Your task to perform on an android device: Open the Etsy app and Open the Modern farmhouse painting then check price 
Image 1: 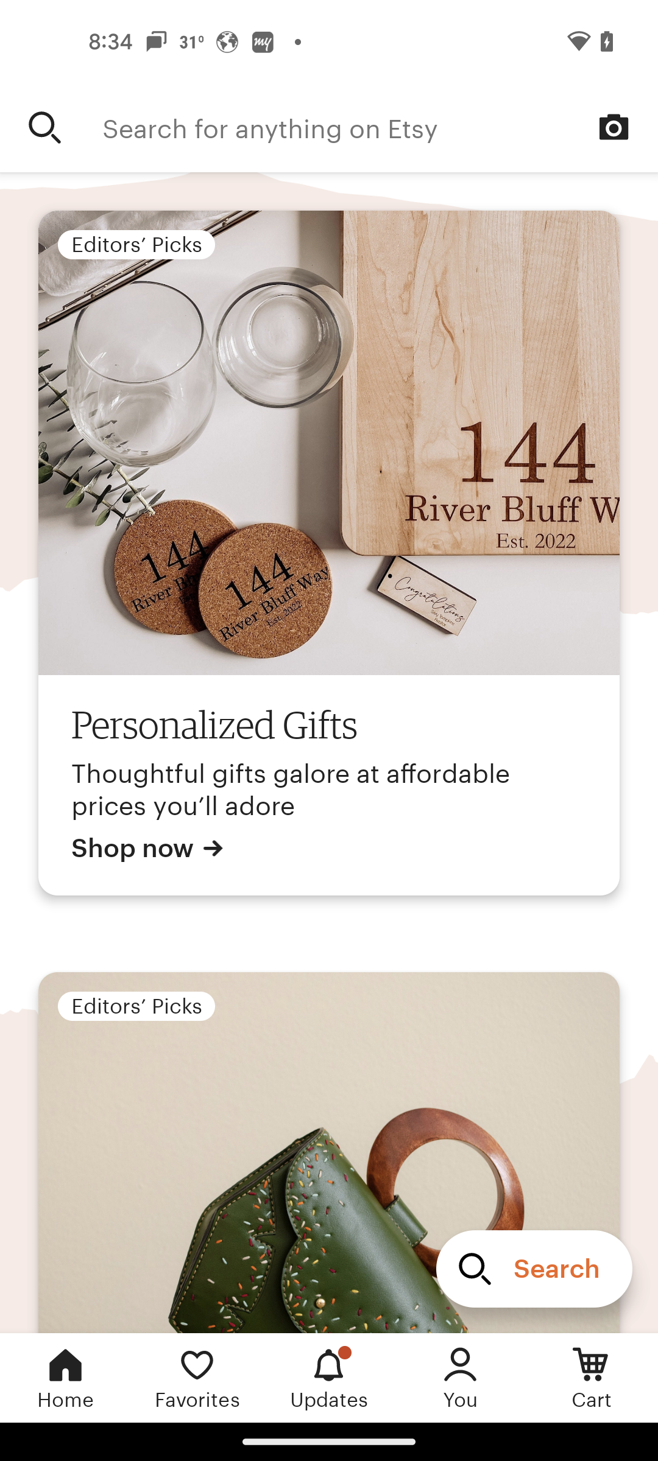
swipe up for more editor's picks
Step 1: scroll down
Image 2: 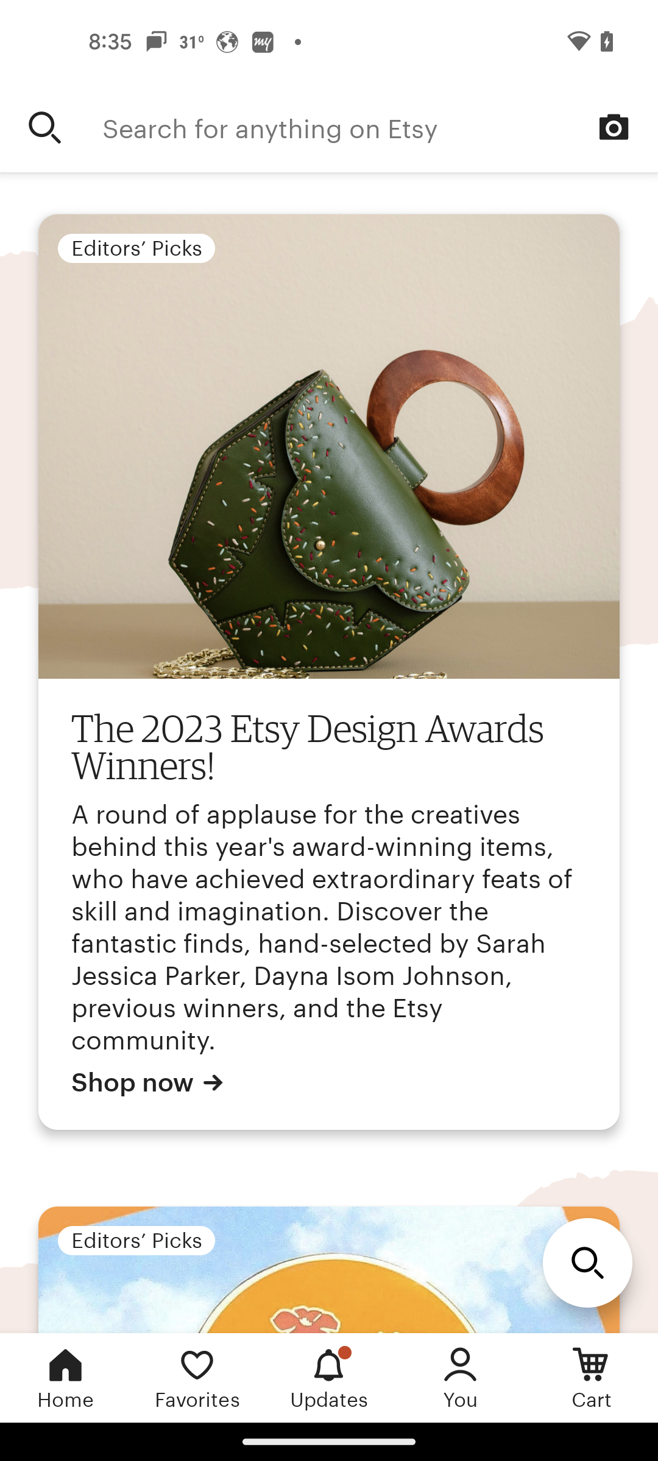
swipe up for more editor's picks
Step 2: scroll down
Image 3: 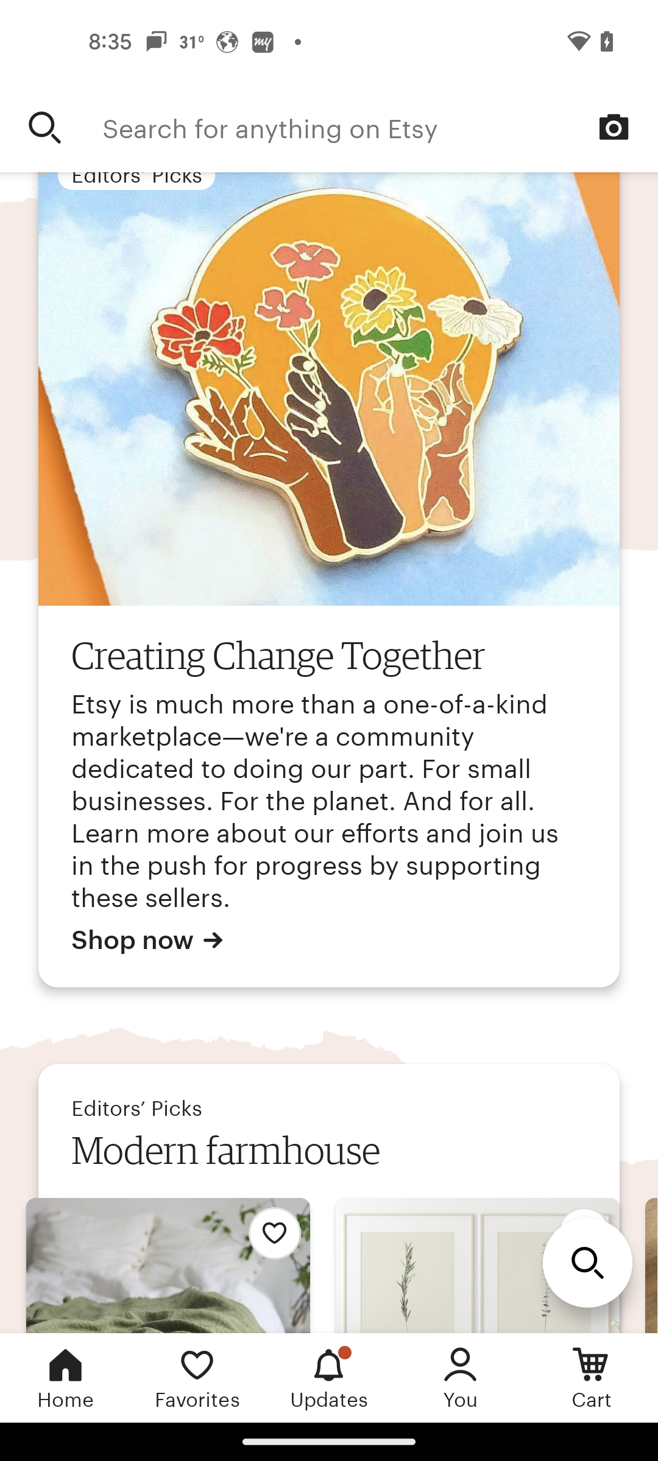
click on modern farmhouse
Step 3: click (225, 1152)
Image 4: 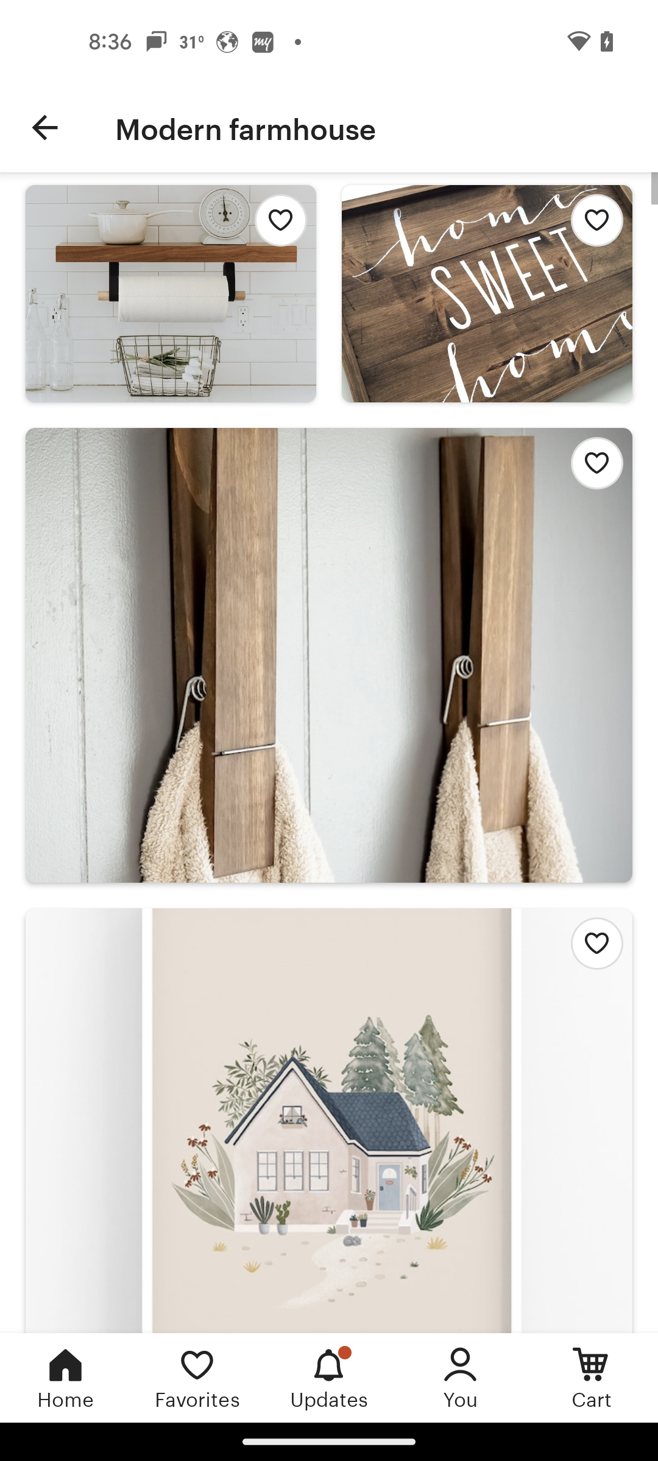
click on the first painting
Step 4: click (171, 293)